Your task to perform on an android device: In the Calm app, I want to listen to the Mindfulness tools meditation in order to make peace of mind.
Image 0: 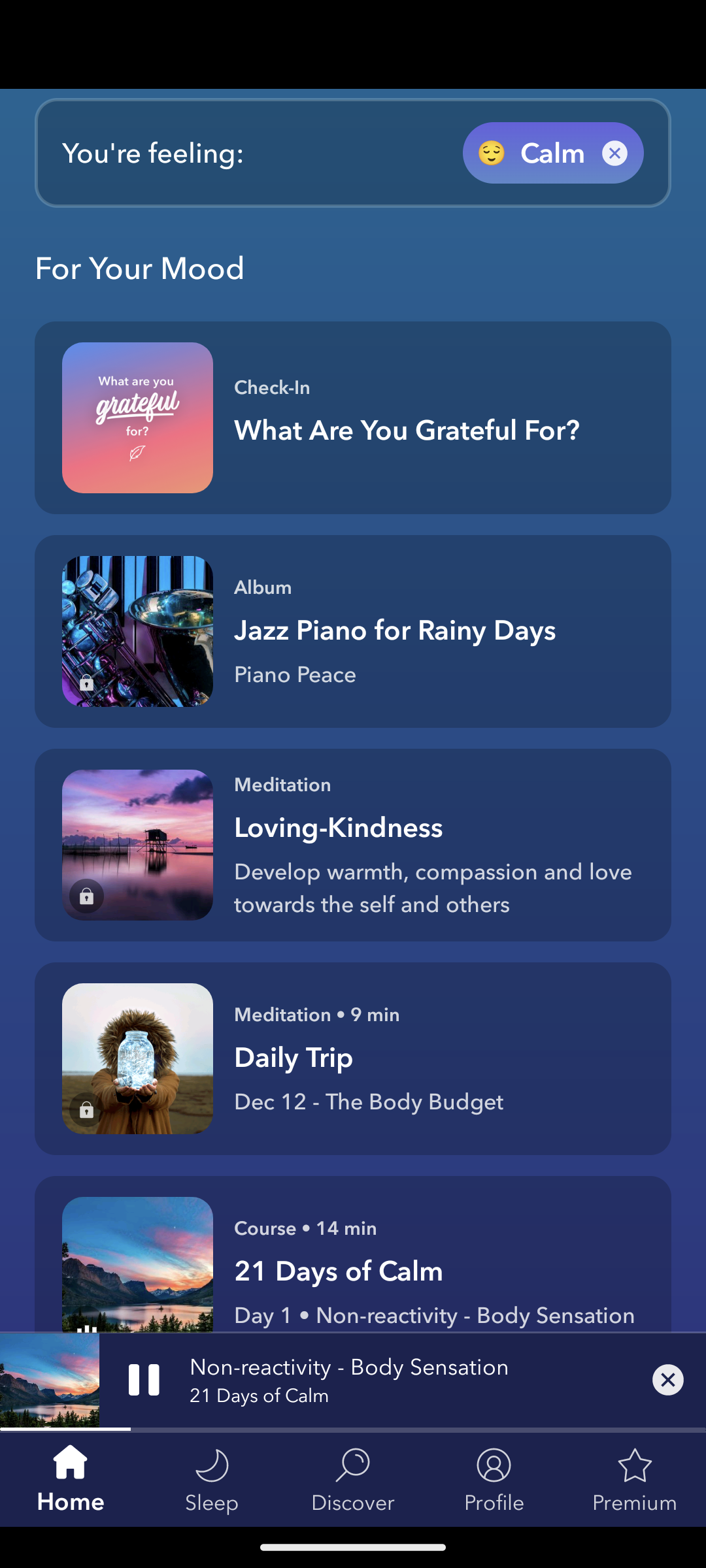
Click on the Discover tab
Step 0: click (353, 1478)
Image 1: 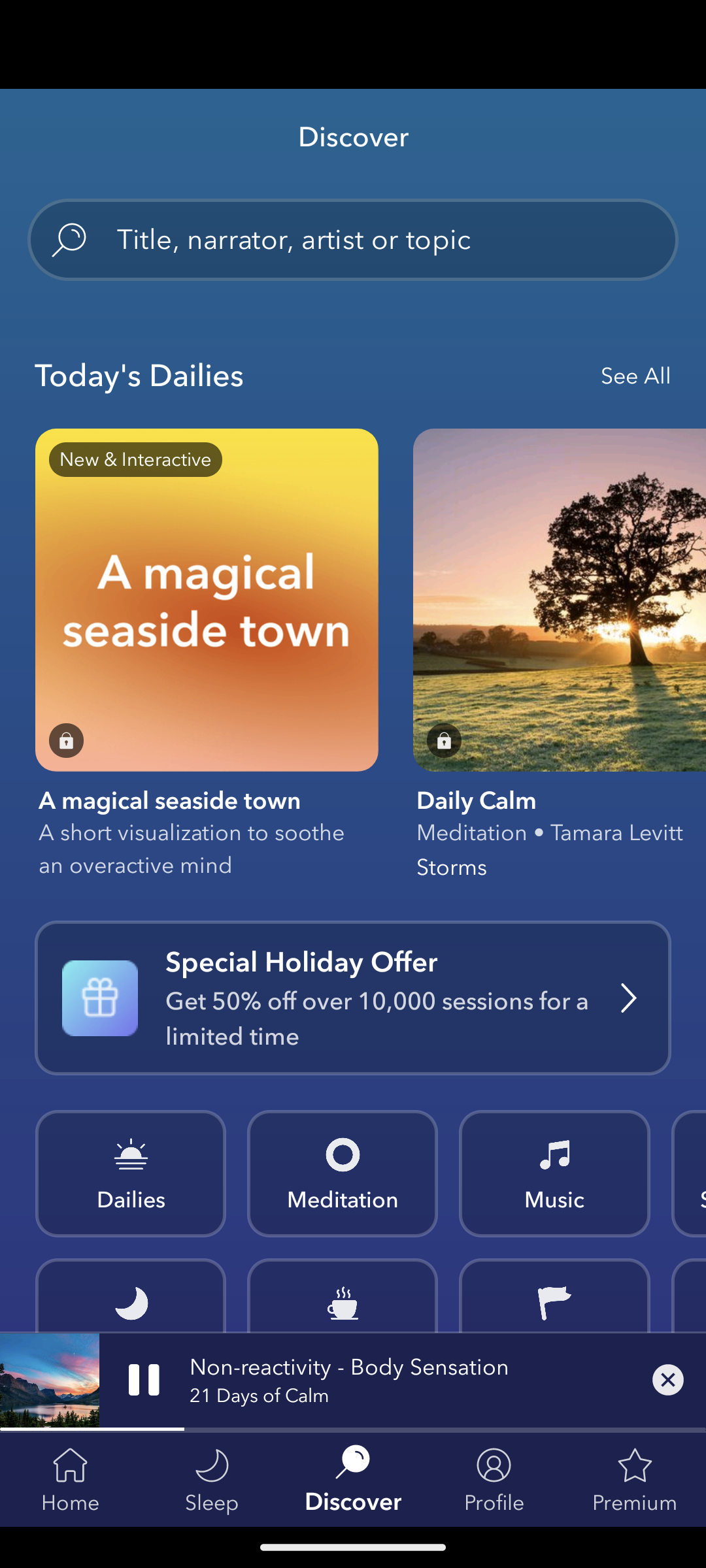
Click on the Meditation option
Step 1: click (348, 1149)
Image 2: 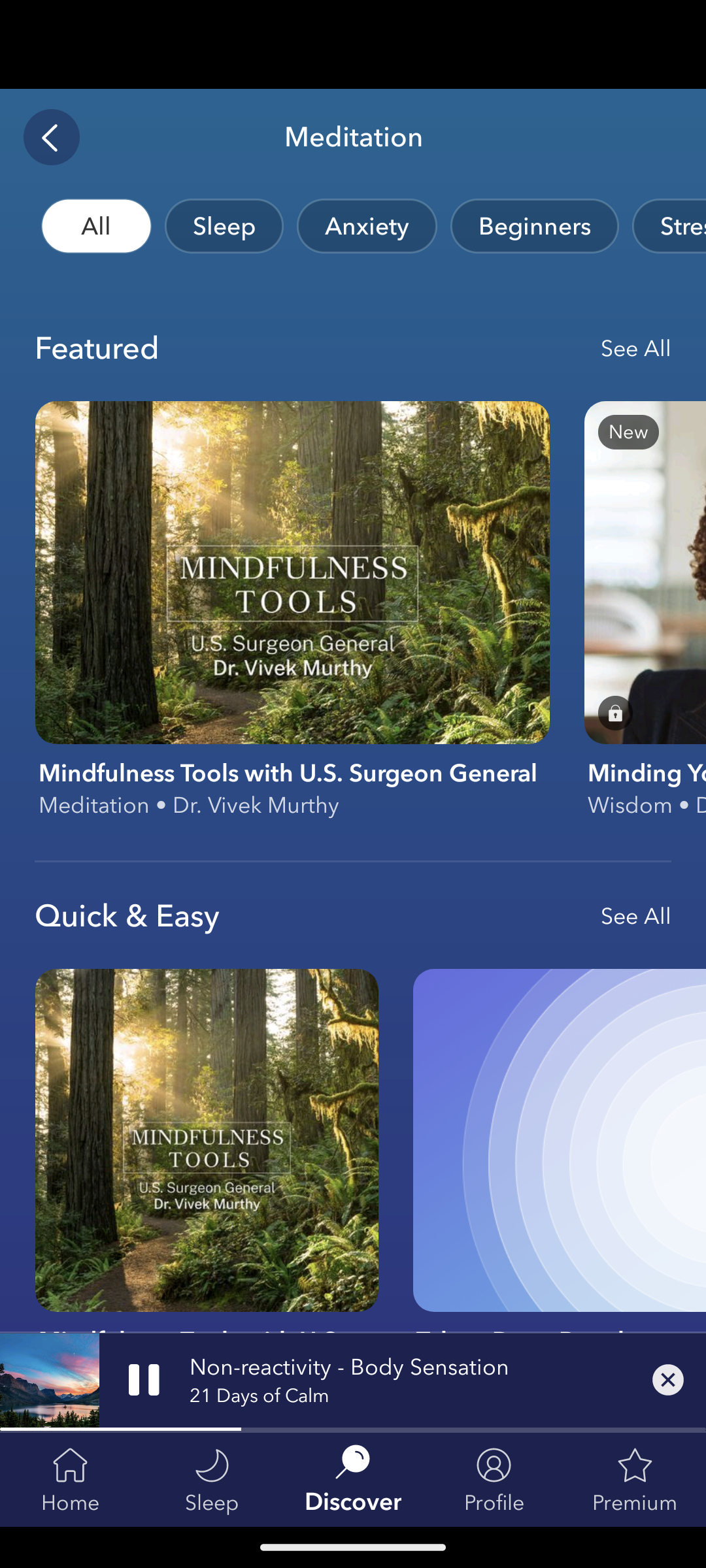
Click on the Mindfulness Tools 
Step 2: click (439, 630)
Image 3: 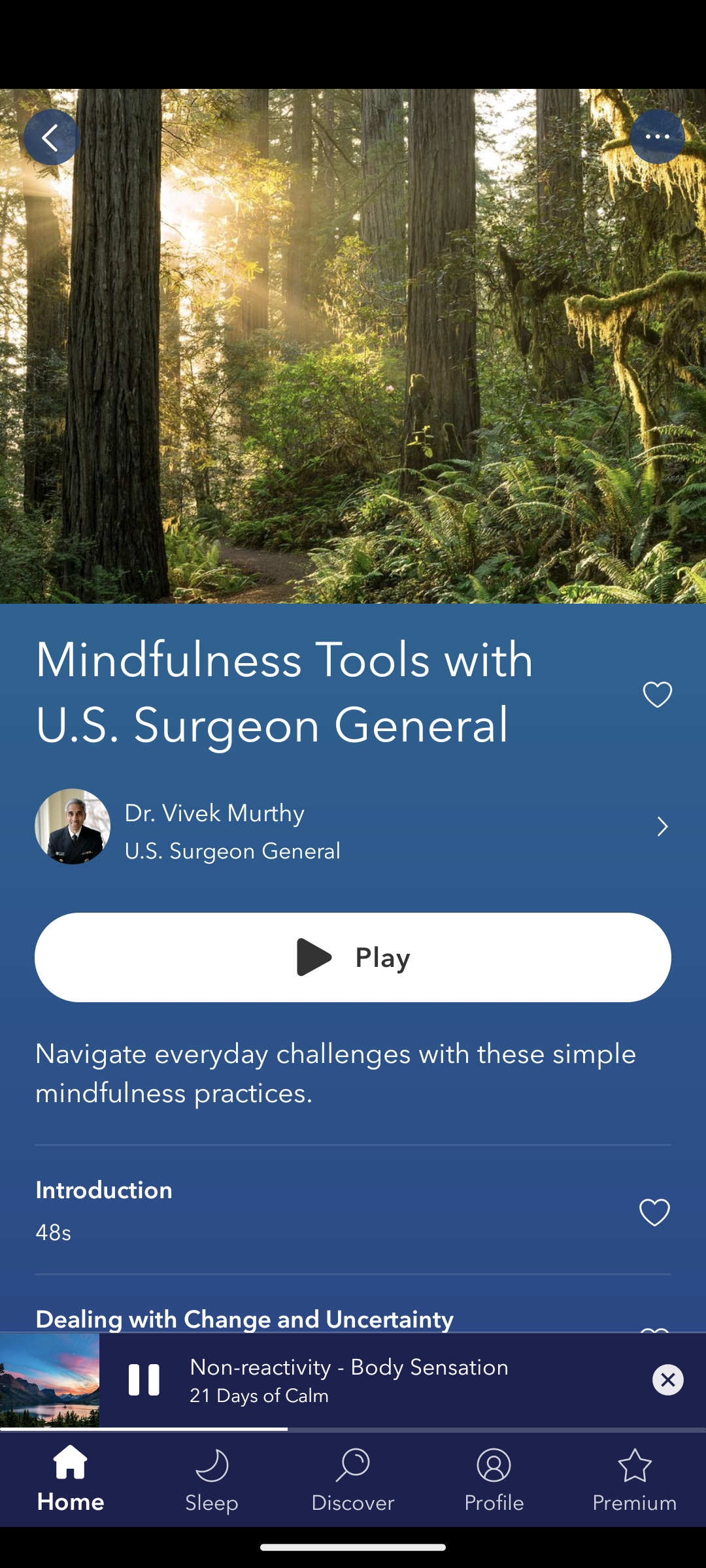
Click on the Play button
Step 3: click (379, 962)
Image 4: 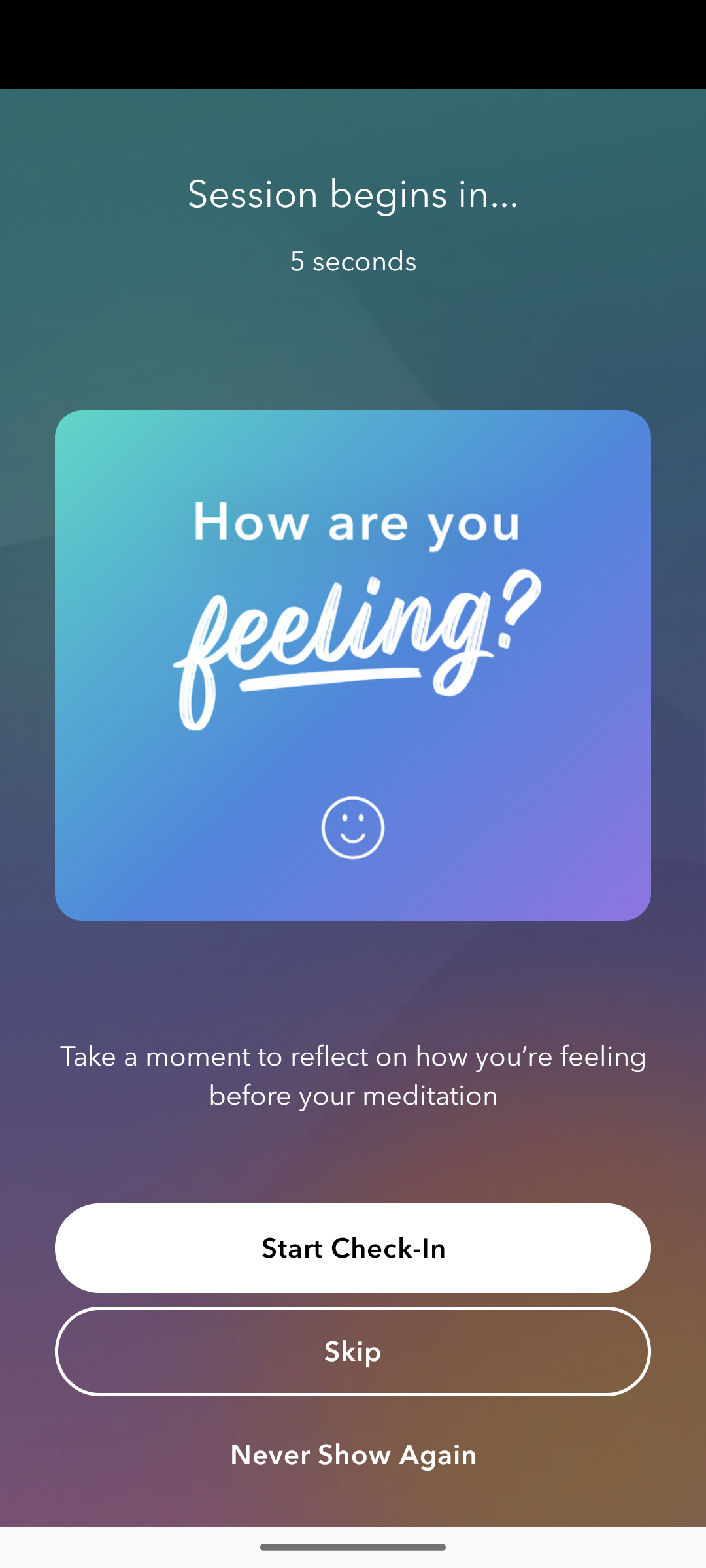
Click on the Play button
Step 4: wait